Your task to perform on an android device: In the To Do Reminder app, delete the reminder name, swimming, because I don't need this reminder anymore.
Image 0: 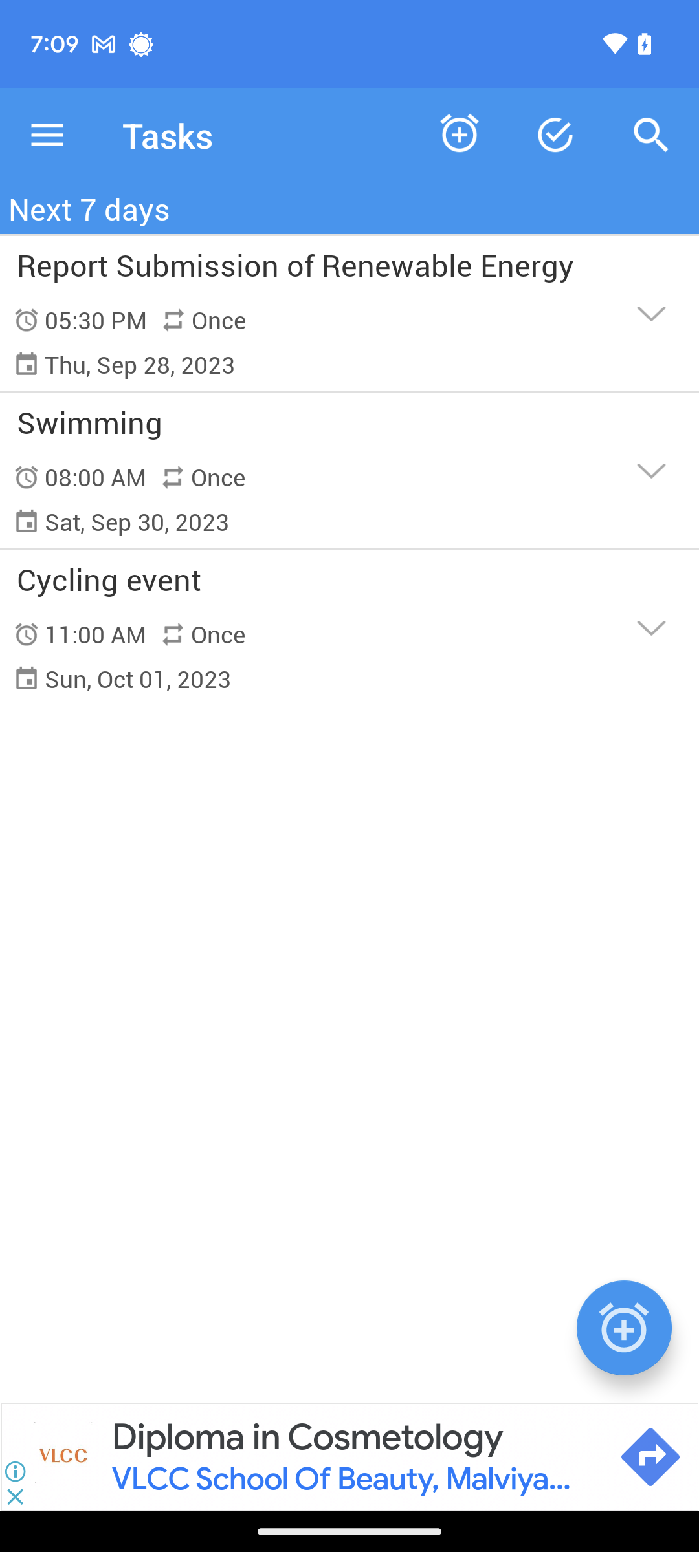
Click on the Swimming reminder.
Step 0: click (349, 471)
Image 1: 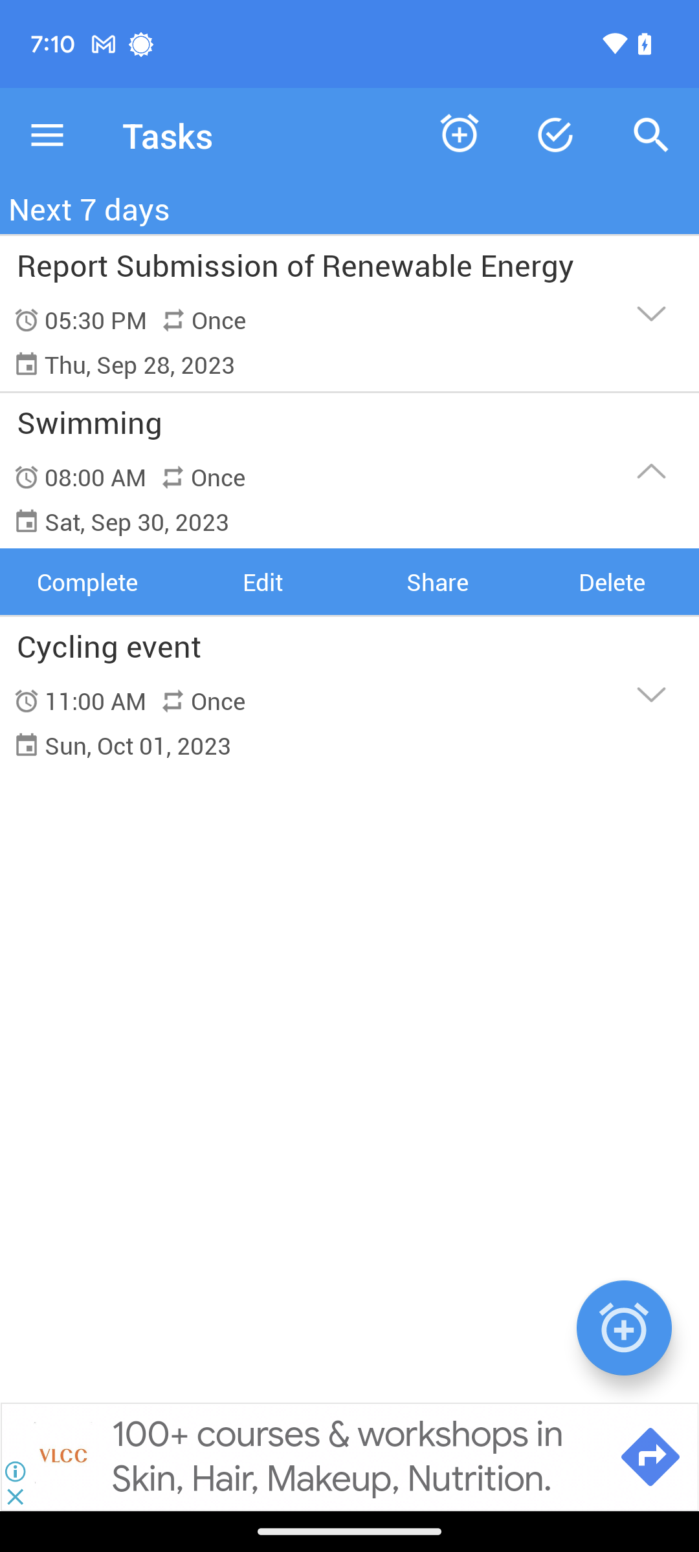
Click on the delete tab below the swimming reminder.
Step 1: click (612, 581)
Image 2: 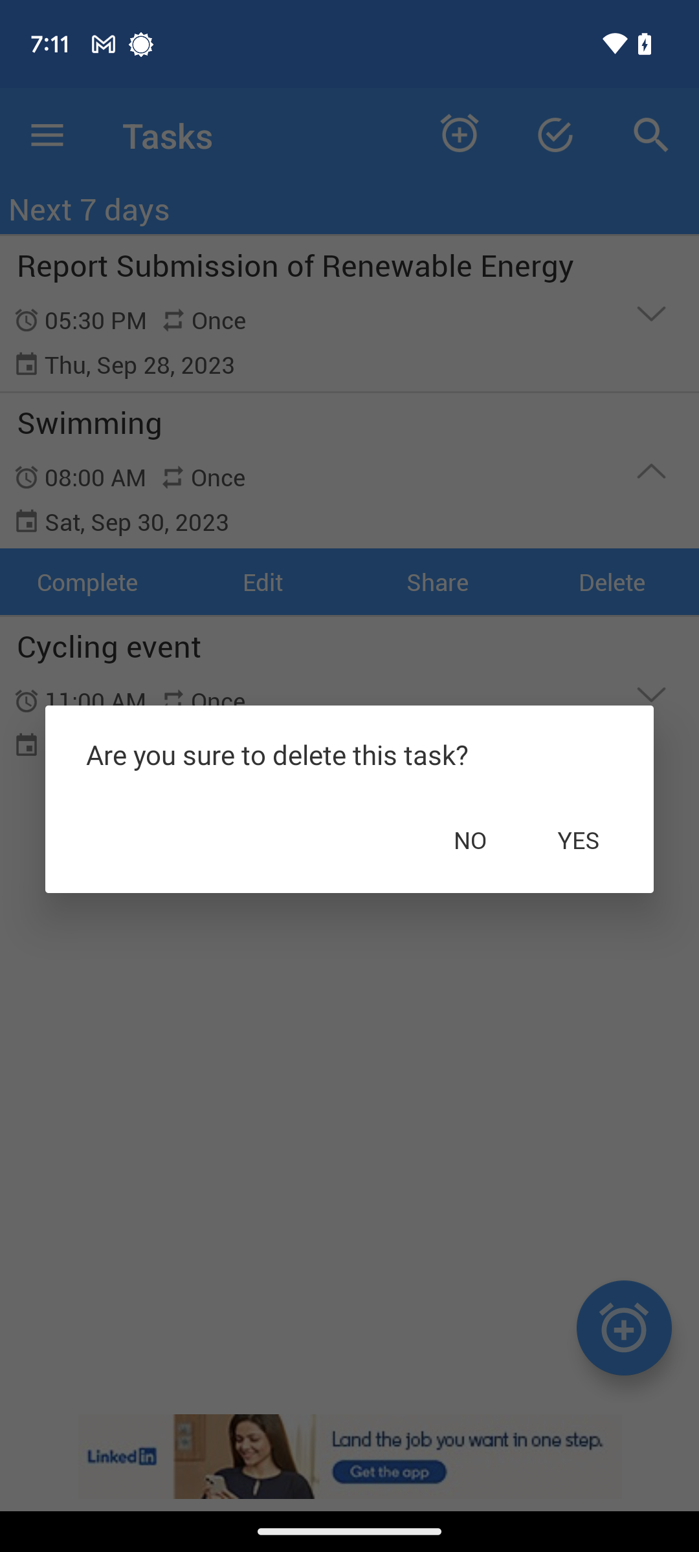
Click on Yes.
Step 2: click (578, 839)